Your task to perform on an android device: I eat nonveg and would want to have Chicken with cream added to the Talabat app for me.
Image 0: 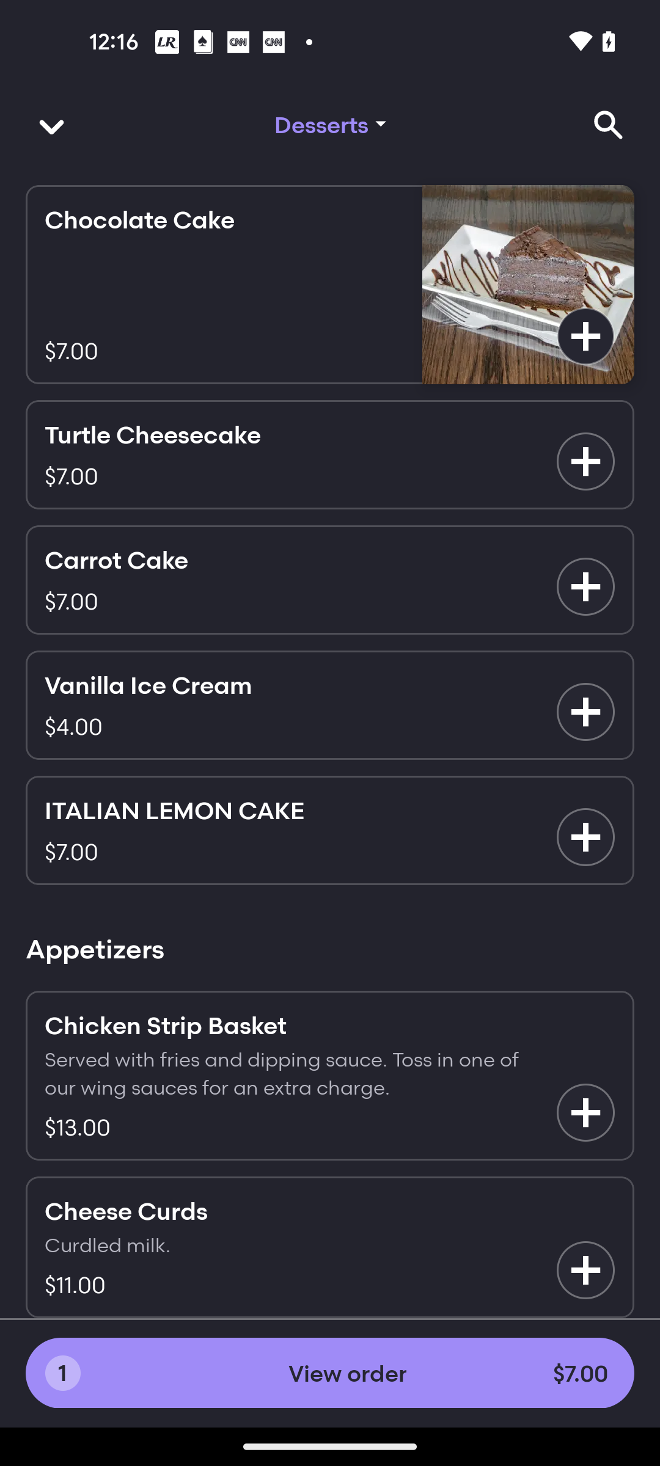
Open the talabat app
Step 0: open app "talabat"
Image 2: 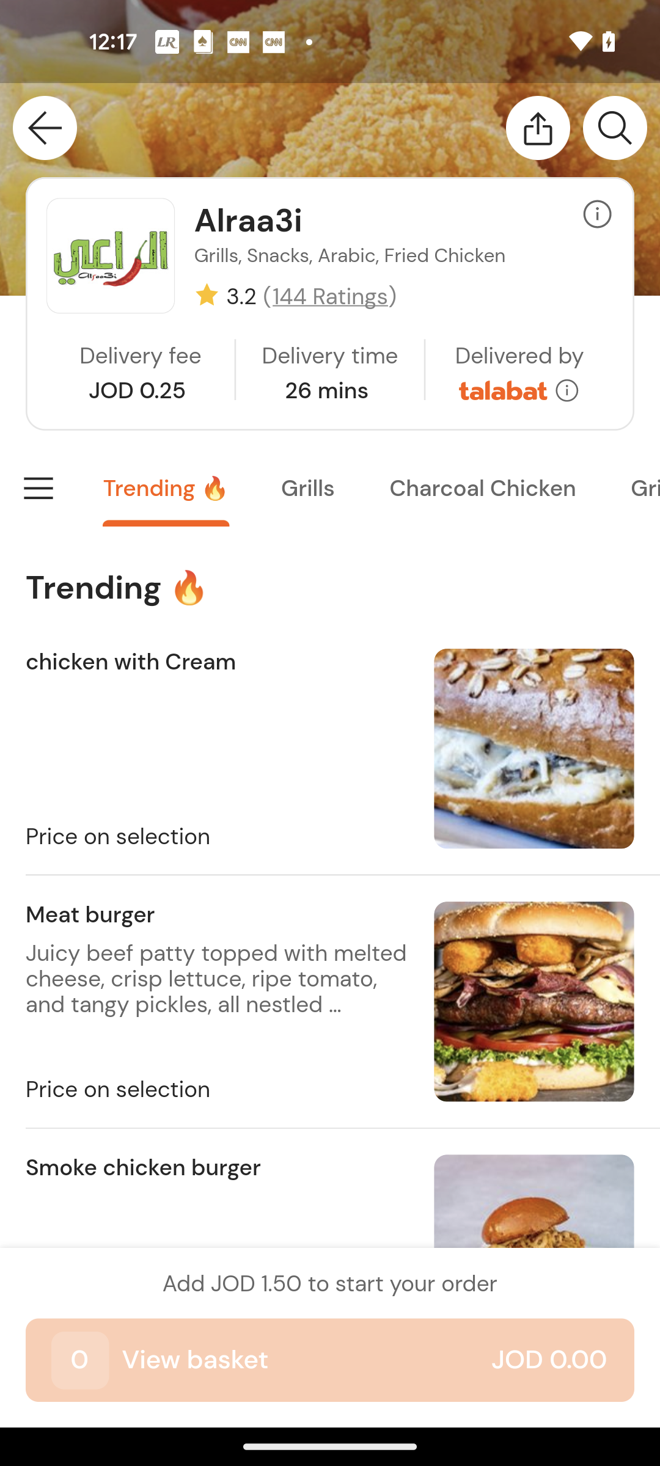
Click on chicken with Cream
Step 2: click (330, 748)
Image 3: 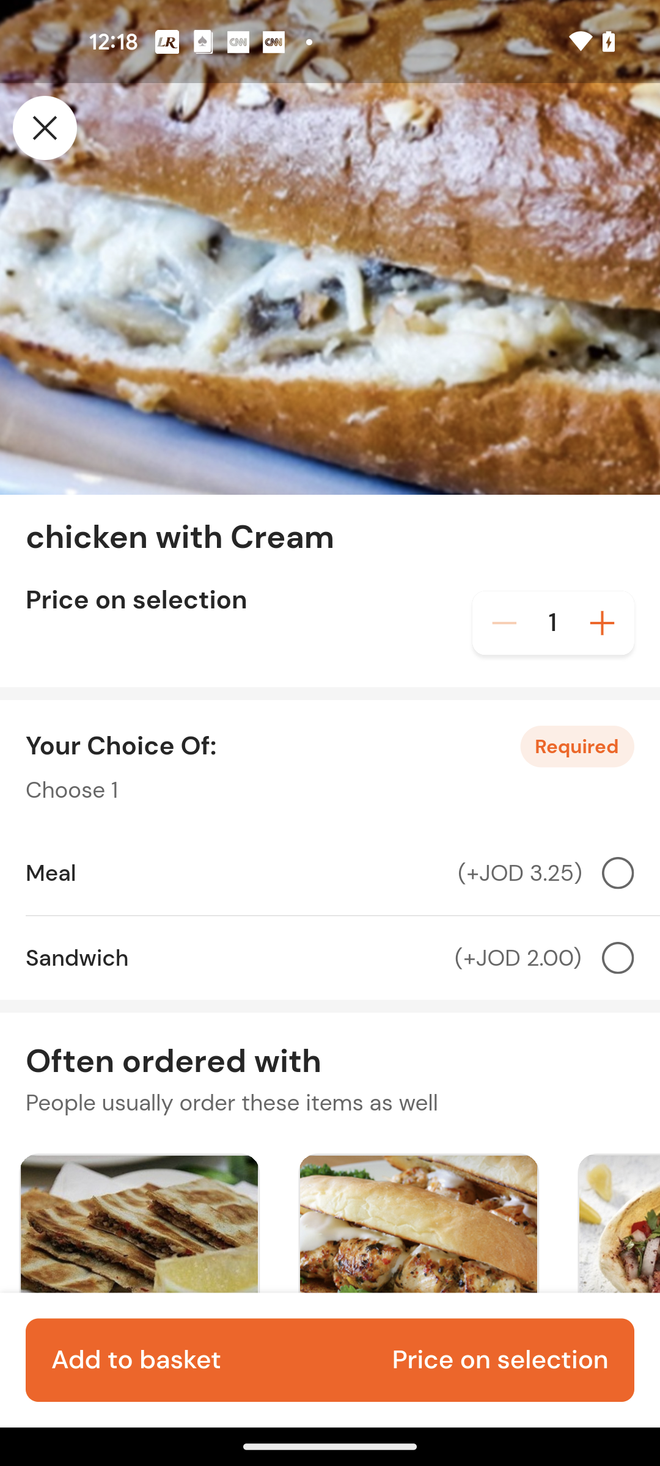
Select meal
Step 3: click (330, 873)
Image 4: 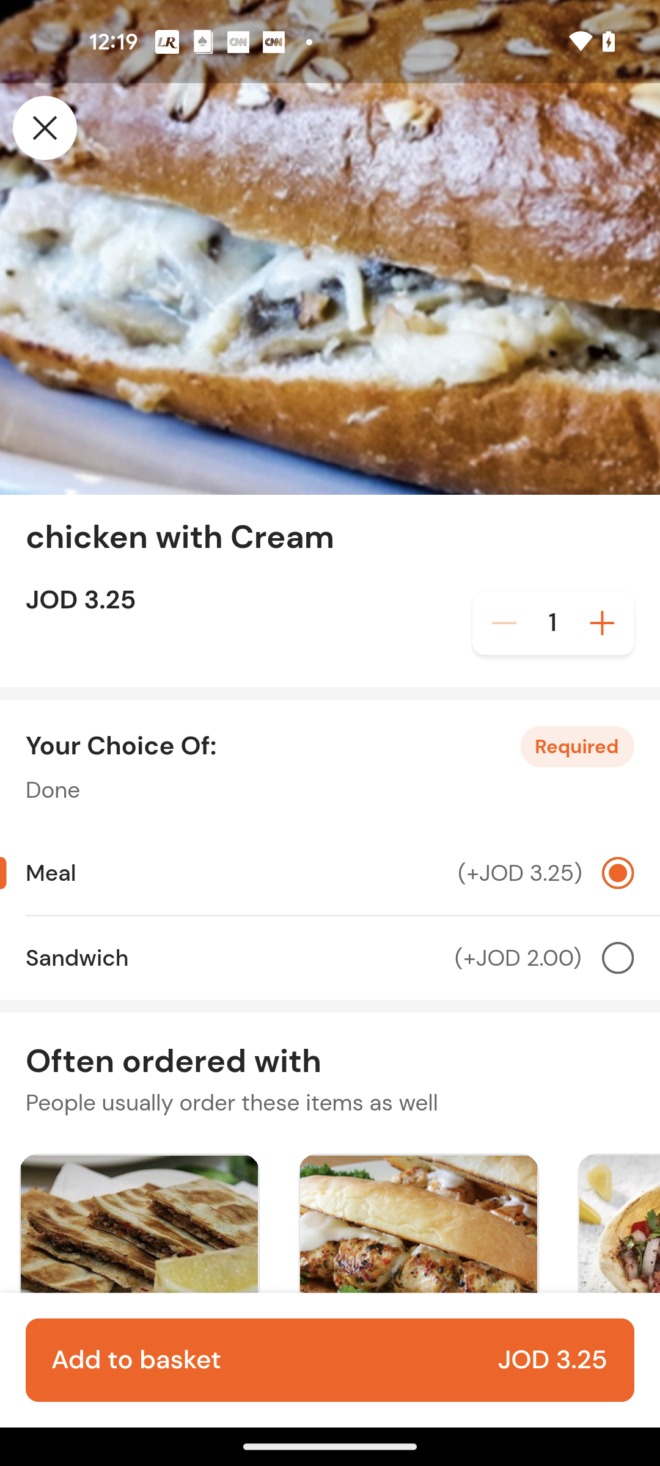
Click on add to basket at the bottom of the screen
Step 4: click (330, 1360)